Your task to perform on an android device: Set my daily goal as minimum 5000 step.
Image 0: 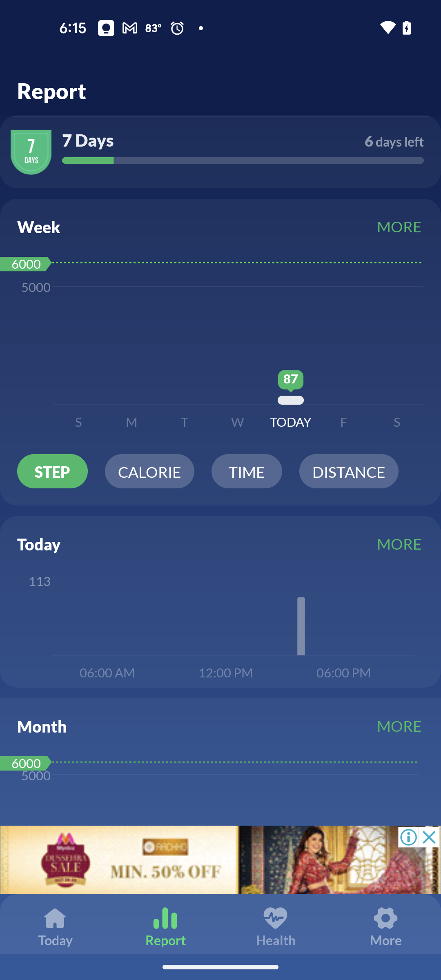
Click on the more at the bottom right of the screen
Step 0: click (386, 944)
Image 1: 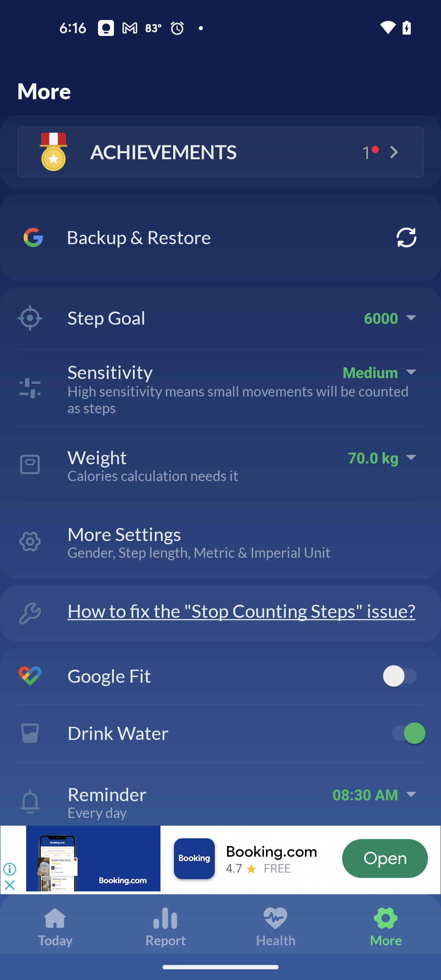
Click on the drop down icon next to Step Goal
Step 1: click (410, 317)
Image 2: 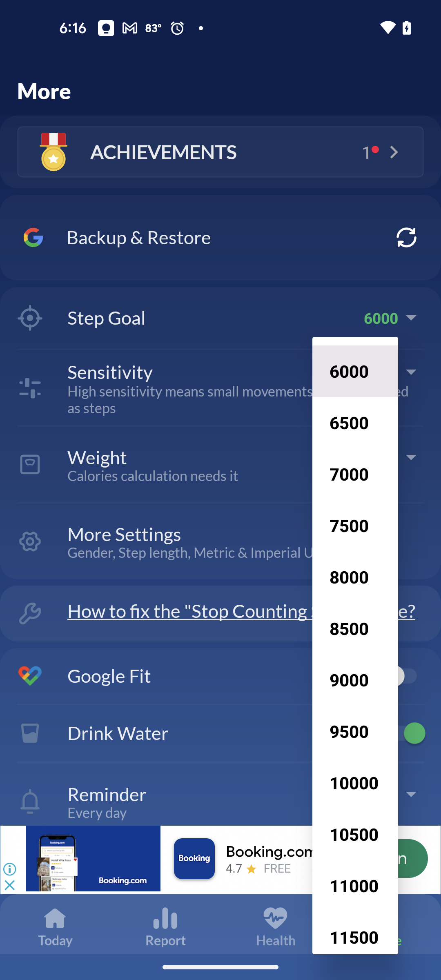
Swipe down the pop up bar
Step 2: scroll up
Image 3: 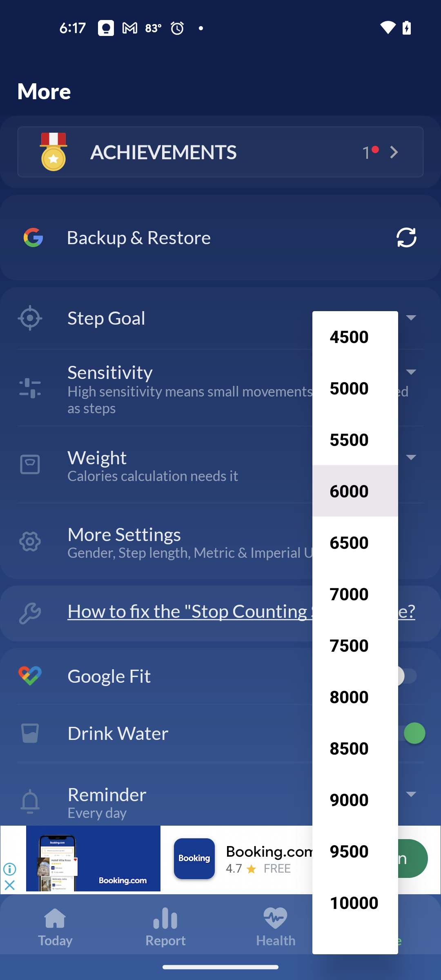
Click on the 5000
Step 3: click (355, 388)